Your task to perform on an android device: On the Snapchat app, show me the details of the first message I sent to my friend Richard Wagner.
Image 0: 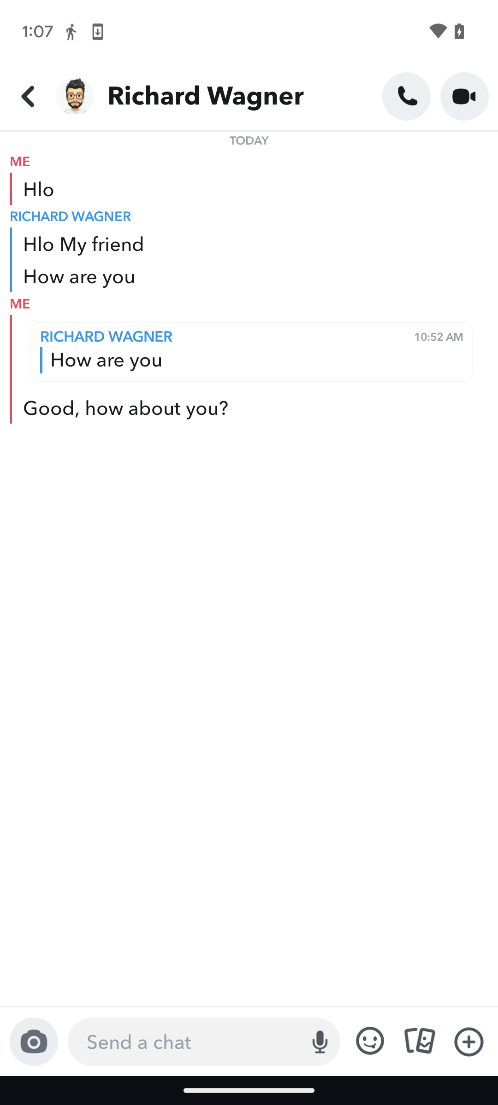
Long press on the first message in the chat.
Step 0: long press (255, 189)